Your task to perform on an android device: I want to watch RSA short videos on Vimeo, which will help me unwind for a while.
Image 0: 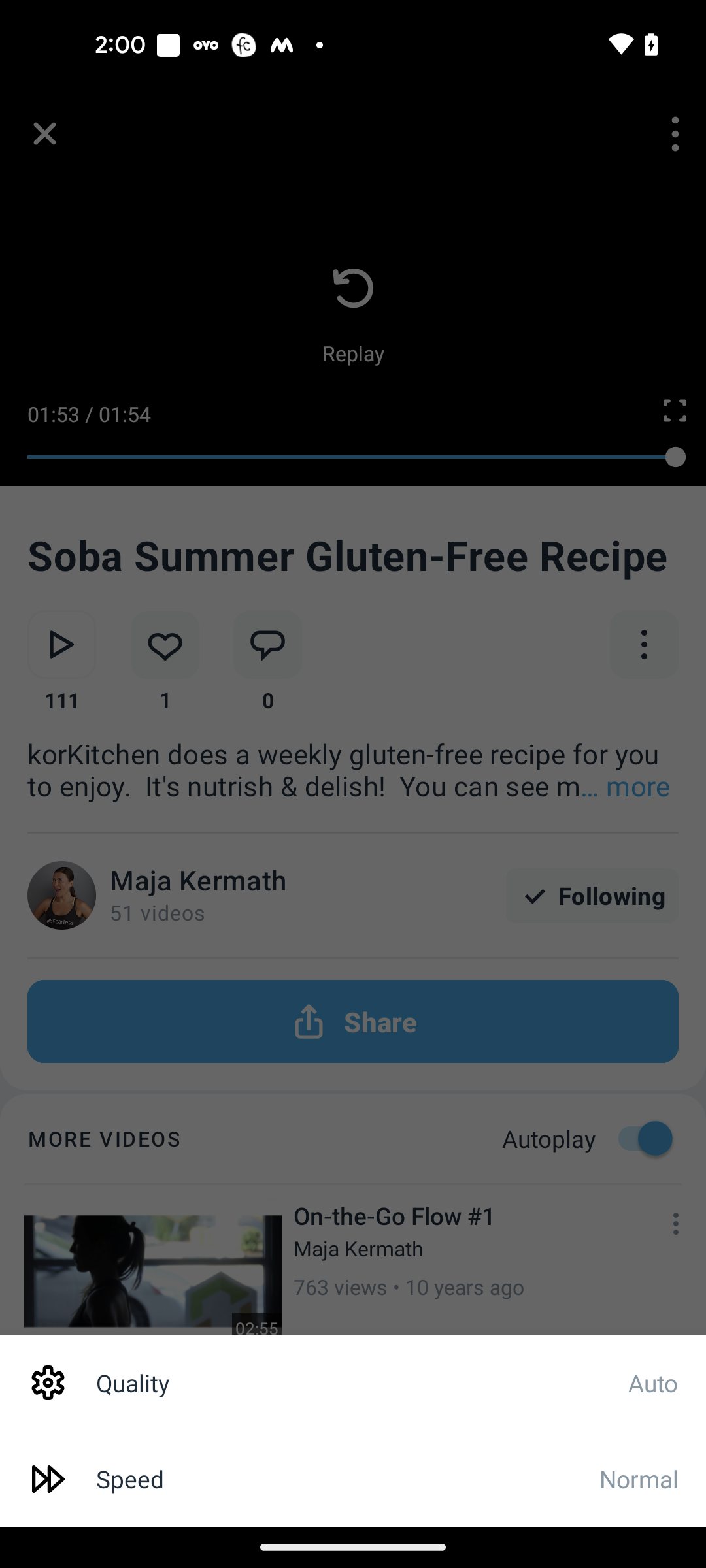
Tap on the screen
Step 0: click (284, 323)
Image 1: 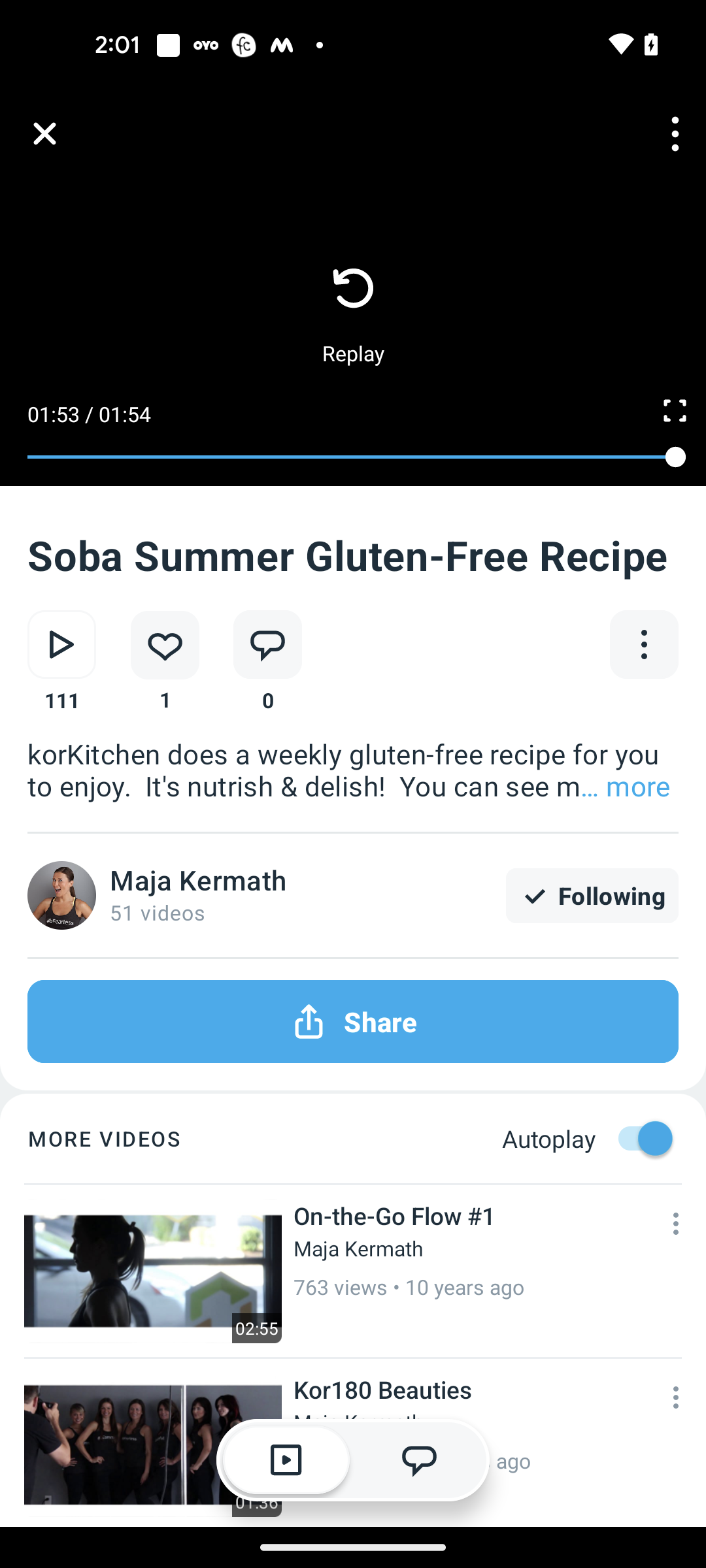
Click on the close icon at the top left corner of the screen
Step 1: click (41, 135)
Image 2: 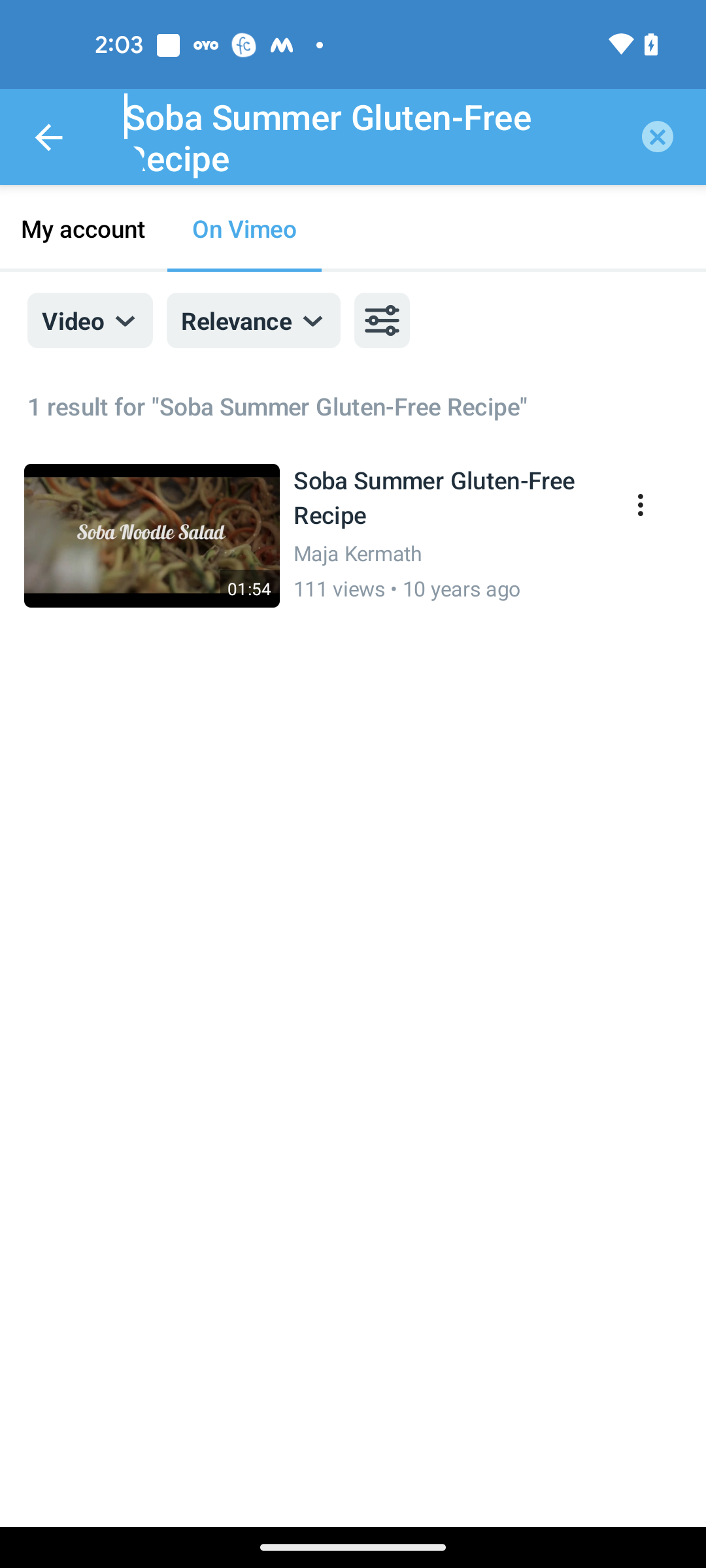
Clear the search bar
Step 2: click (657, 137)
Image 4: 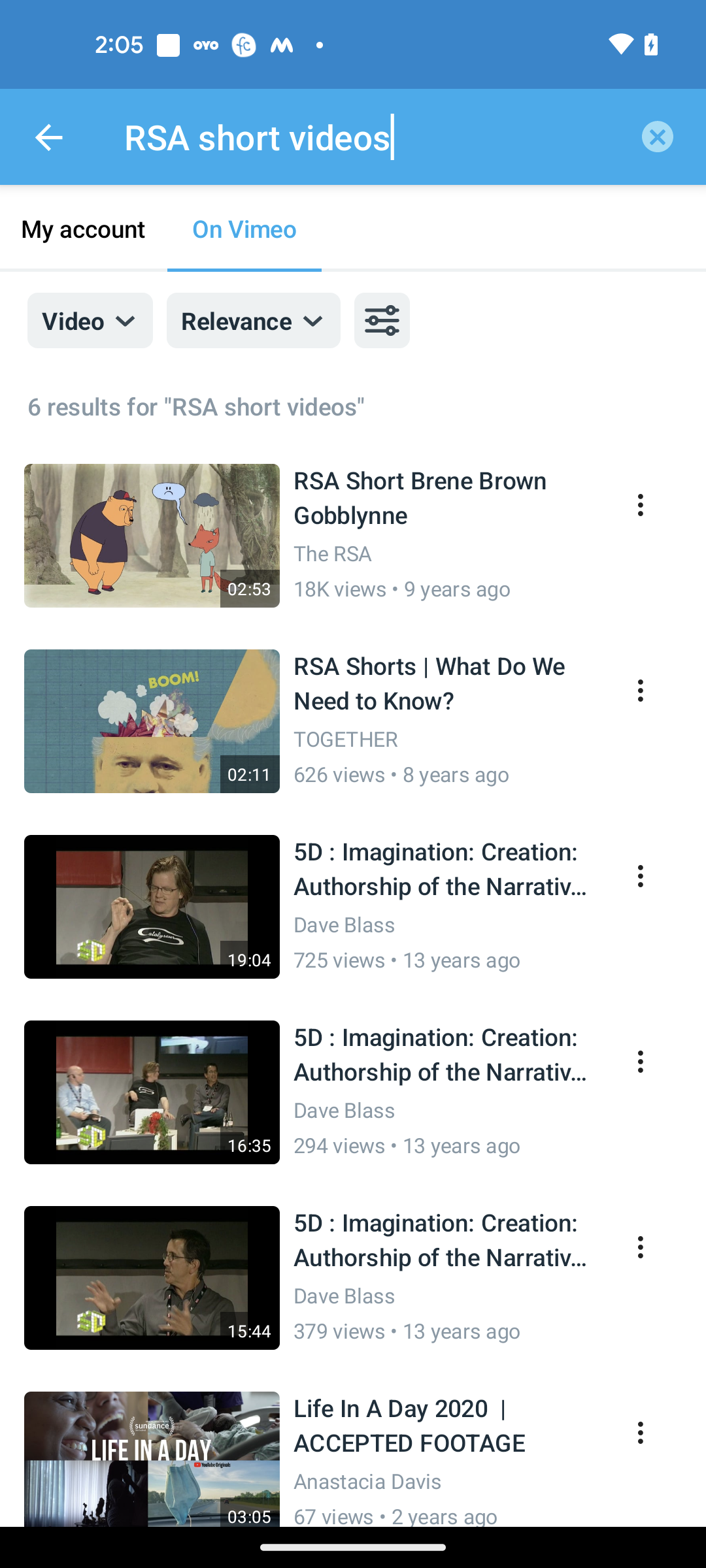
Play the first RSA short video in search results
Step 4: click (163, 511)
Image 5: 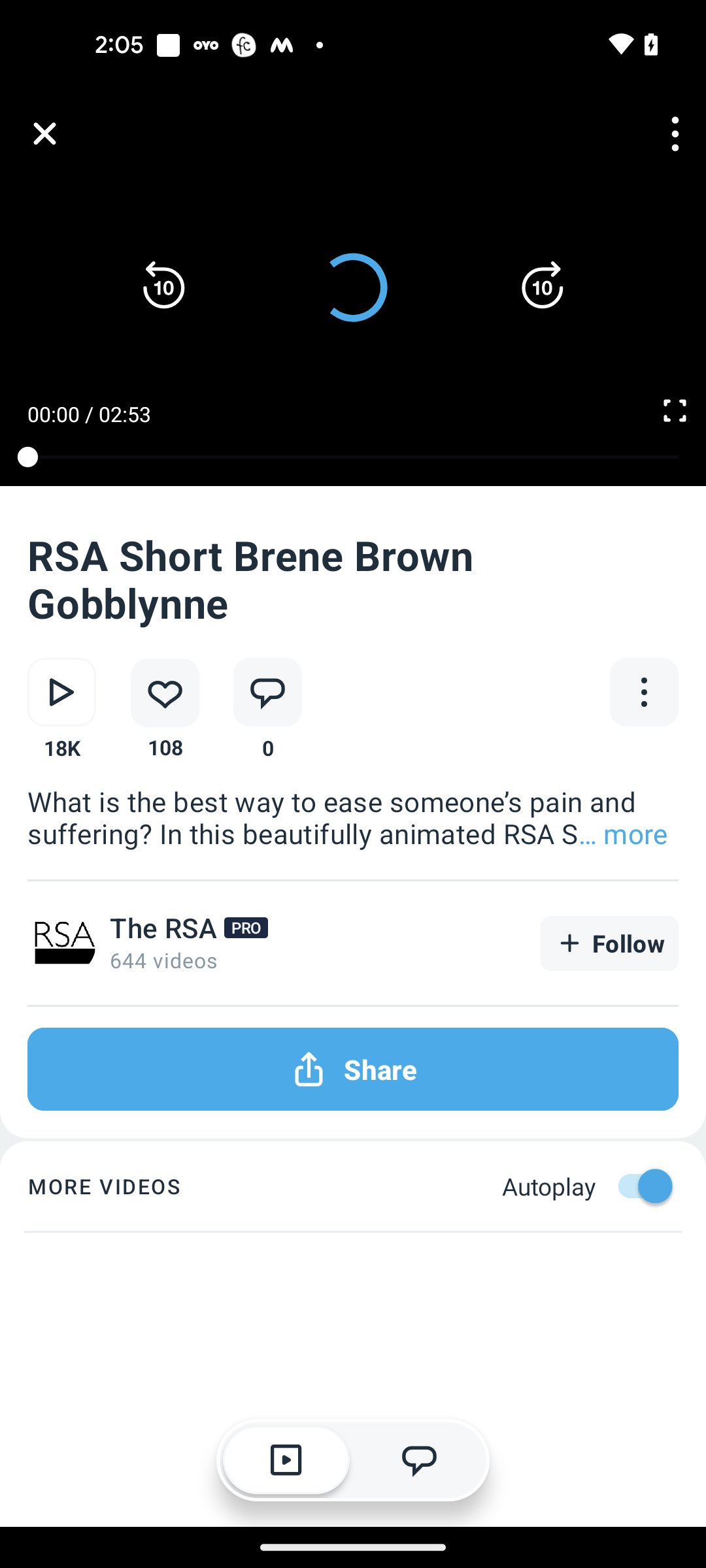
Play the first RSA short video in search results
Step 5: wait